Your task to perform on an android device: I'd like to save this current page as a bookmark.
Image 1: 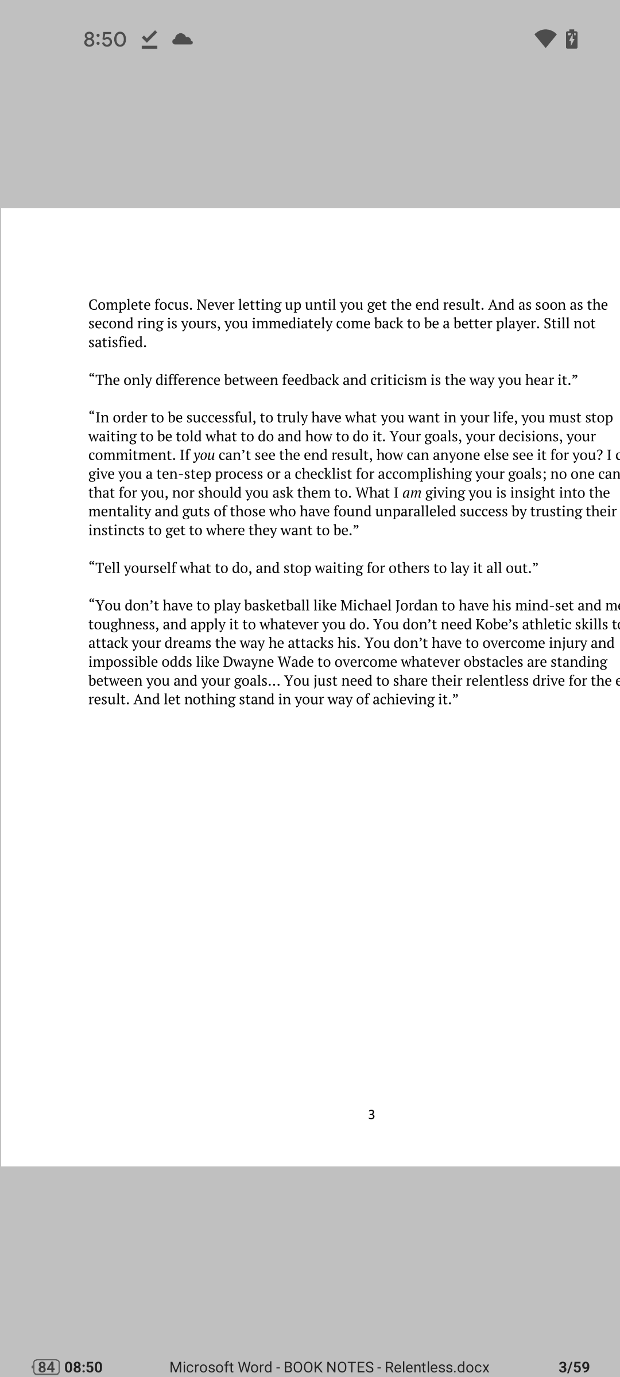
click on the page
Step 1: click (299, 842)
Image 3: 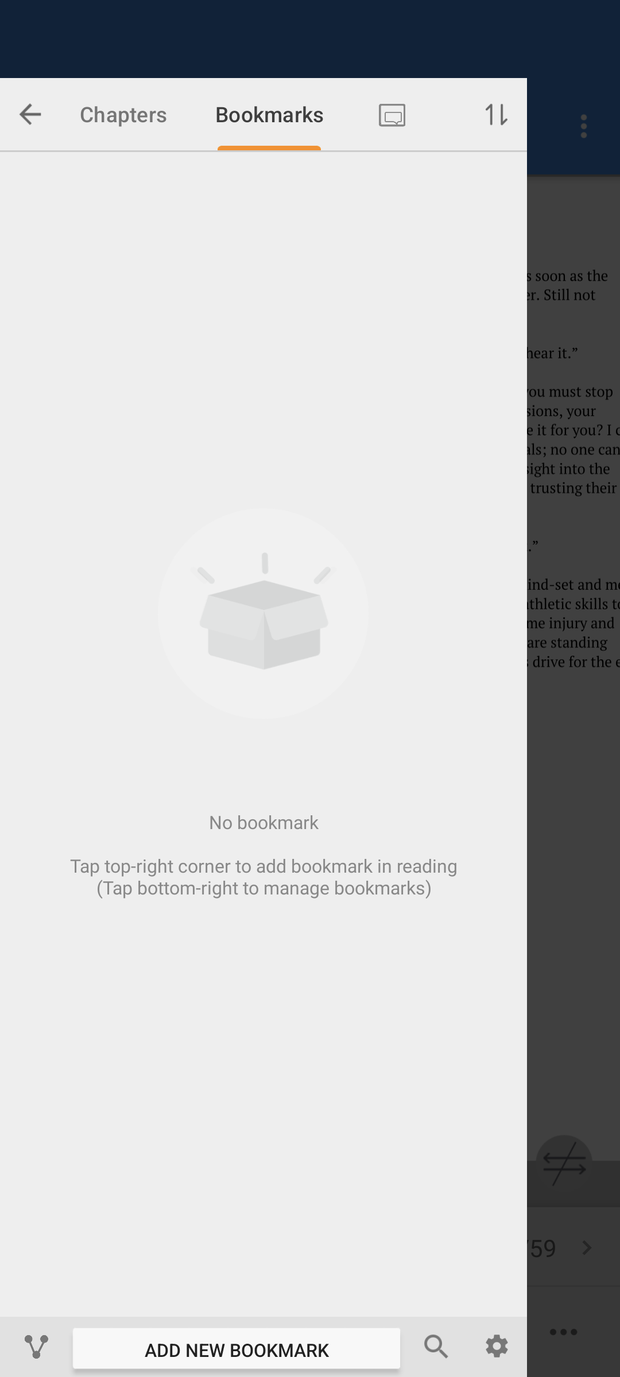
click on add new bookmark
Step 3: click (236, 1349)
Image 4: 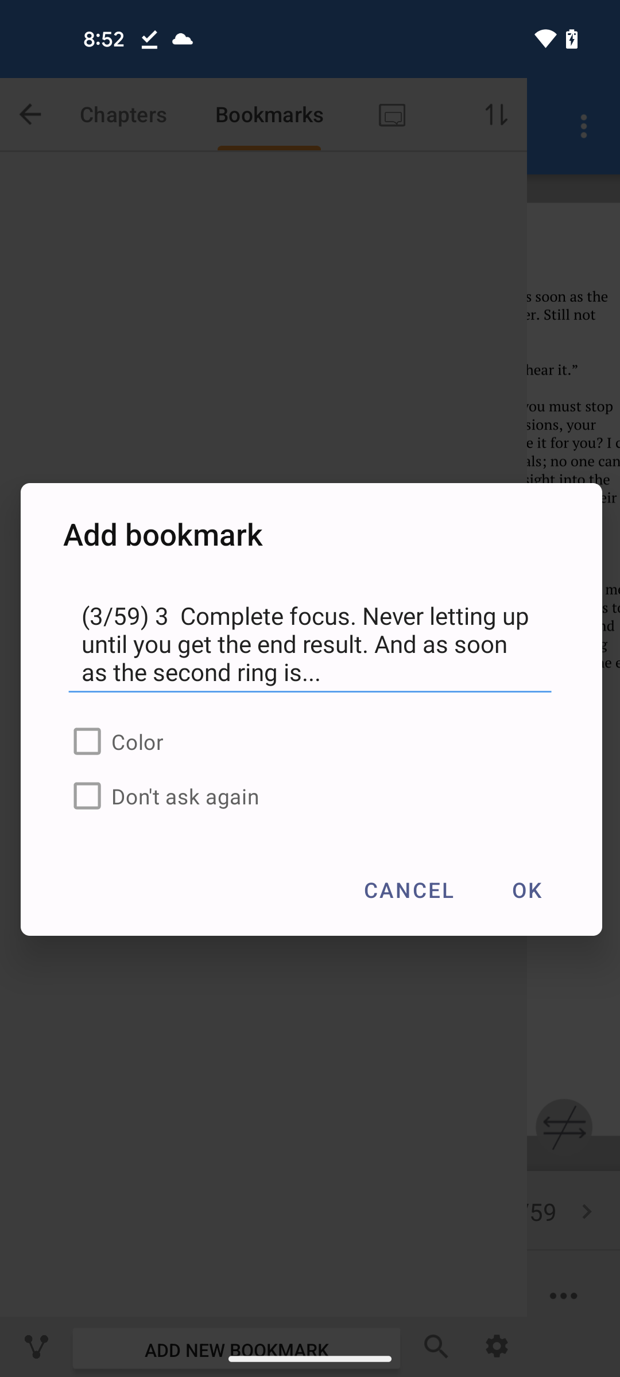
click on OK
Step 4: click (526, 890)